Your task to perform on an android device: In the blaze wordpad App share the enquiry letter to dbwscratch.test.id2@gmail.com on gmail
Image 0: 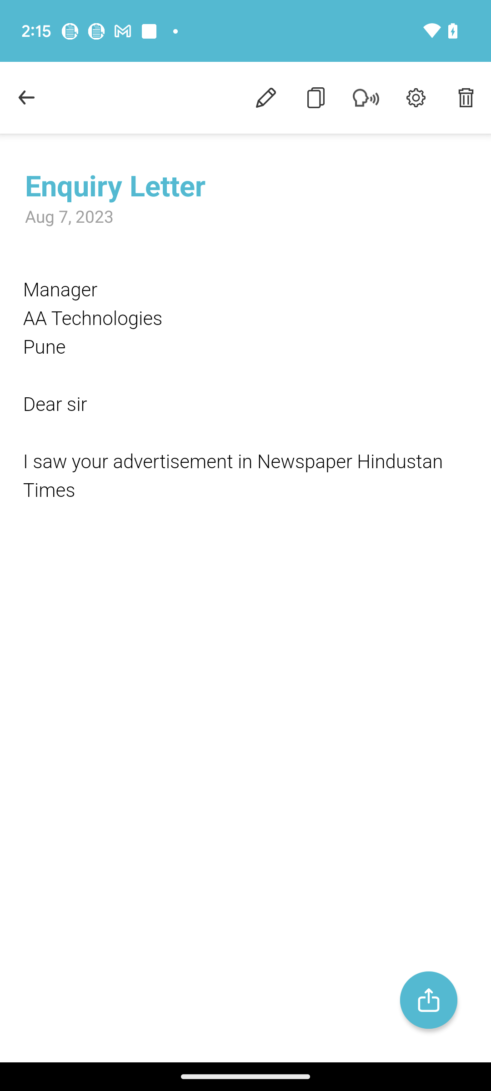
Click on the export icon at the bottom right  corner
Step 0: click (428, 1000)
Image 1: 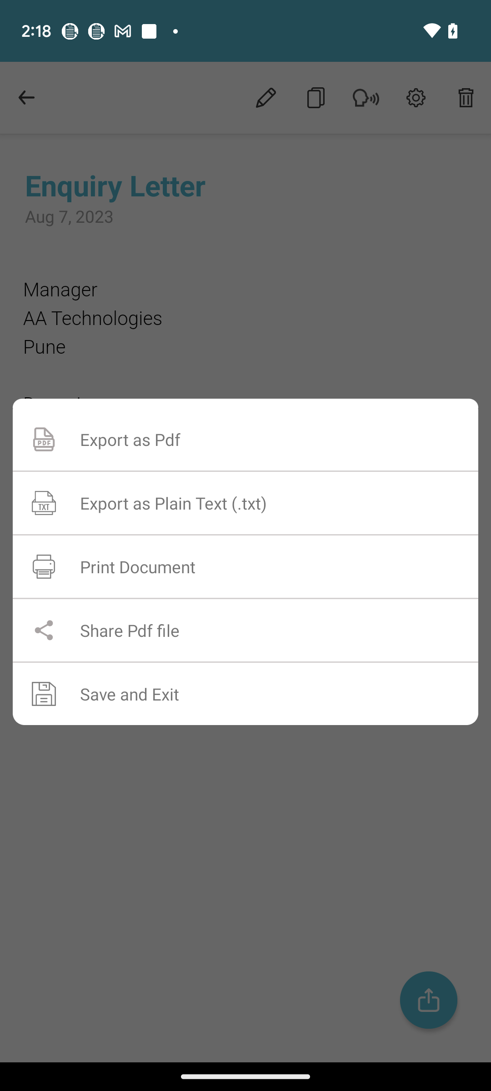
Click on the Share Pdf file option
Step 1: click (245, 630)
Image 2: 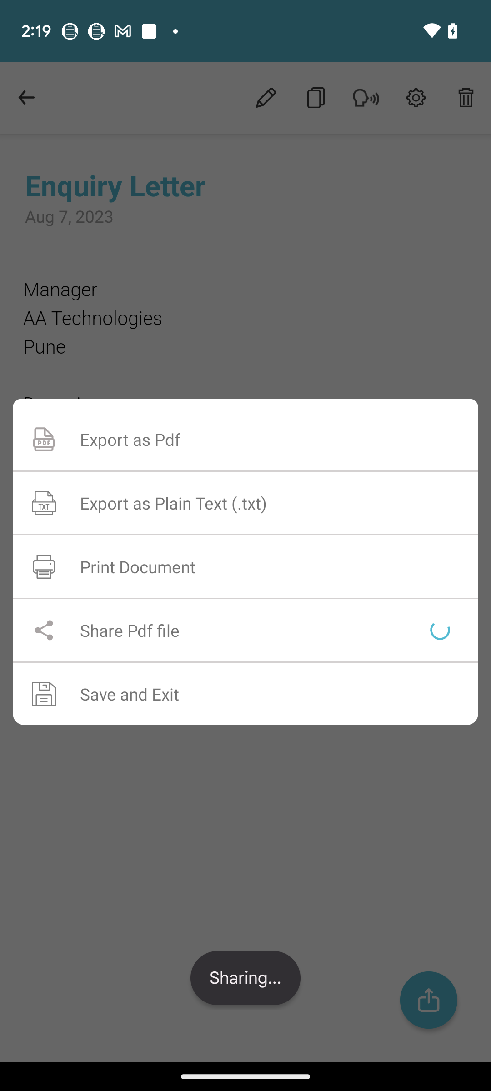
Click on the Share Pdf file option
Step 2: wait
Image 3: 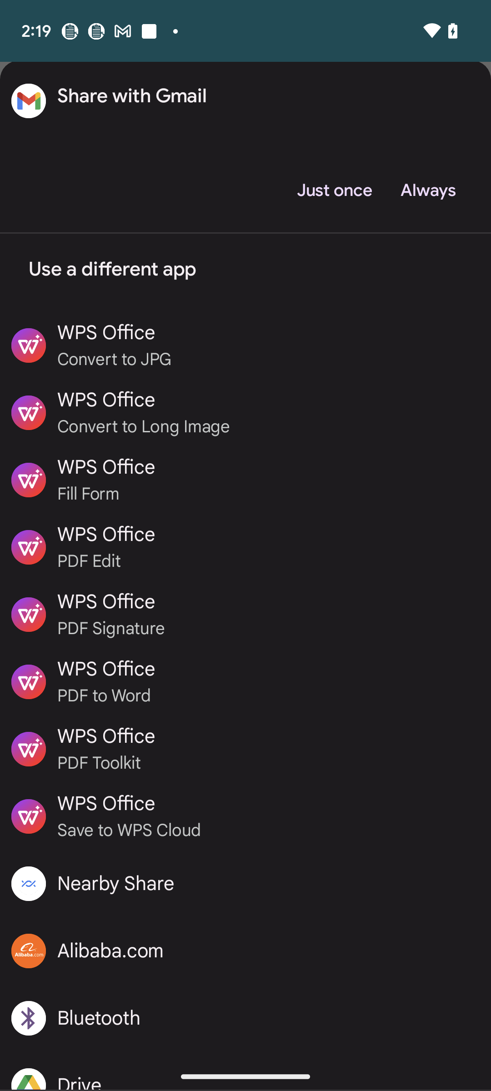
Click on the just once at the top of screen
Step 3: click (334, 190)
Image 4: 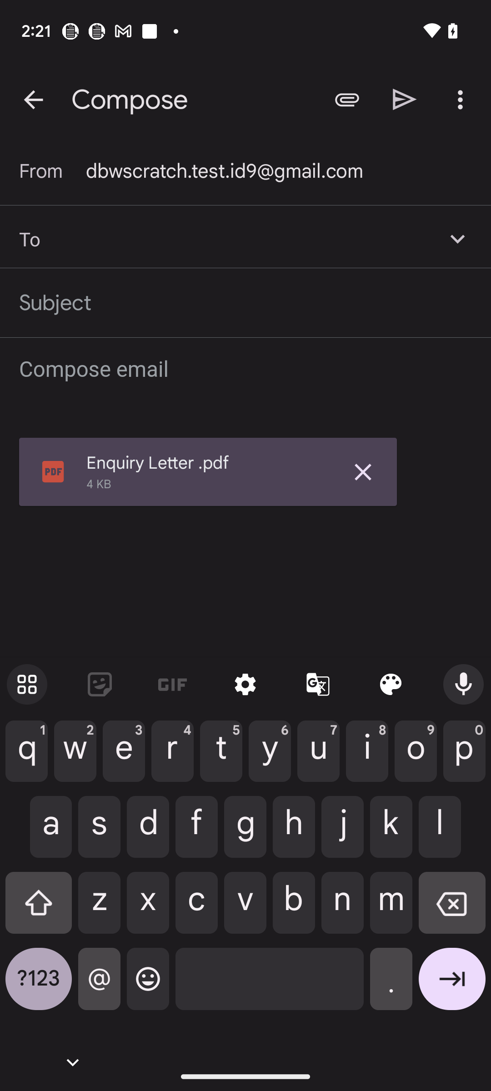
Type the dbwscratch.test.id2@gmail.com
Step 4: type "dbwscratch.test.id2@gmail.com"
Image 5: 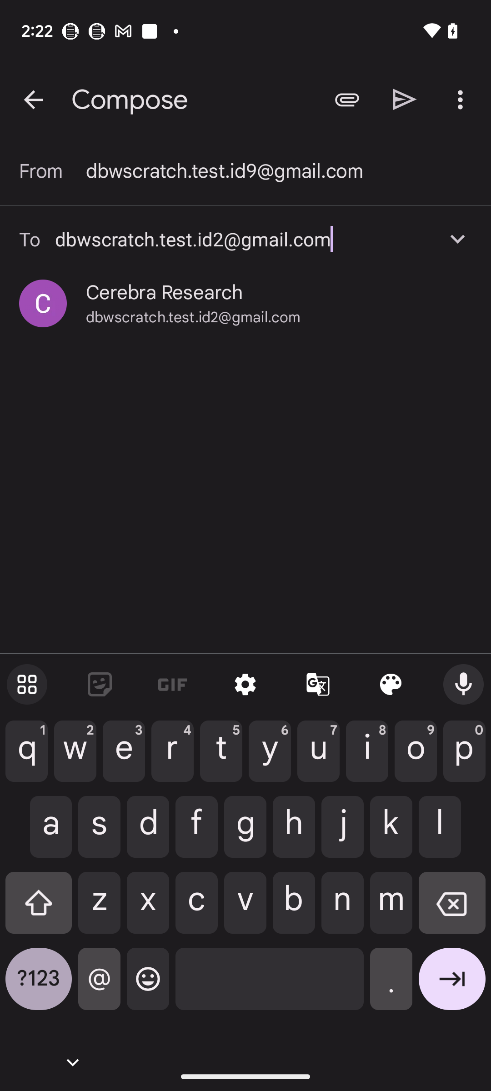
Click on the dbwscratch.test.id2@gmail.com suggestion below
Step 5: click (245, 303)
Image 6: 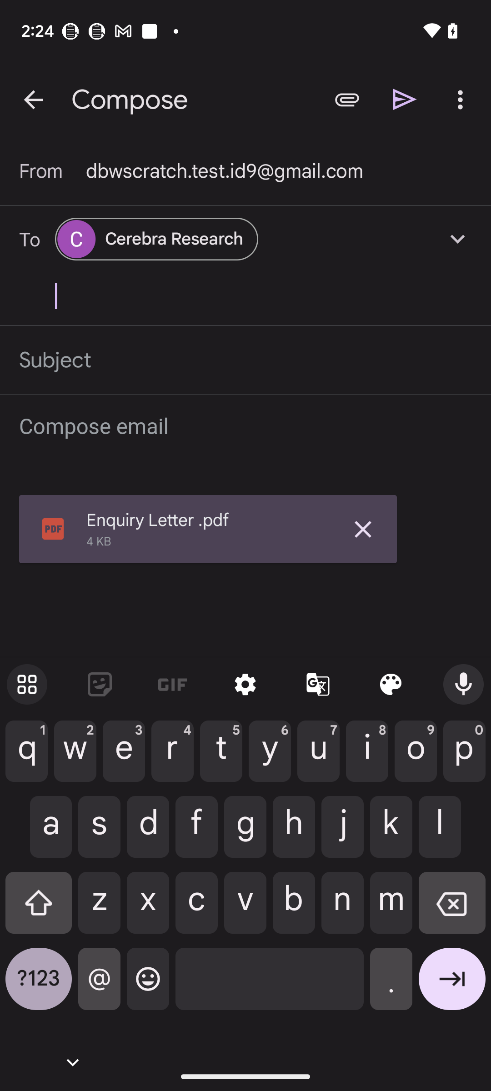
Click on the send icon at the top right corner of the screen
Step 6: click (405, 99)